Your task to perform on an android device: Look for the hammer drill with Eastman brand filters  in the Snapdeal app.
Image 0: 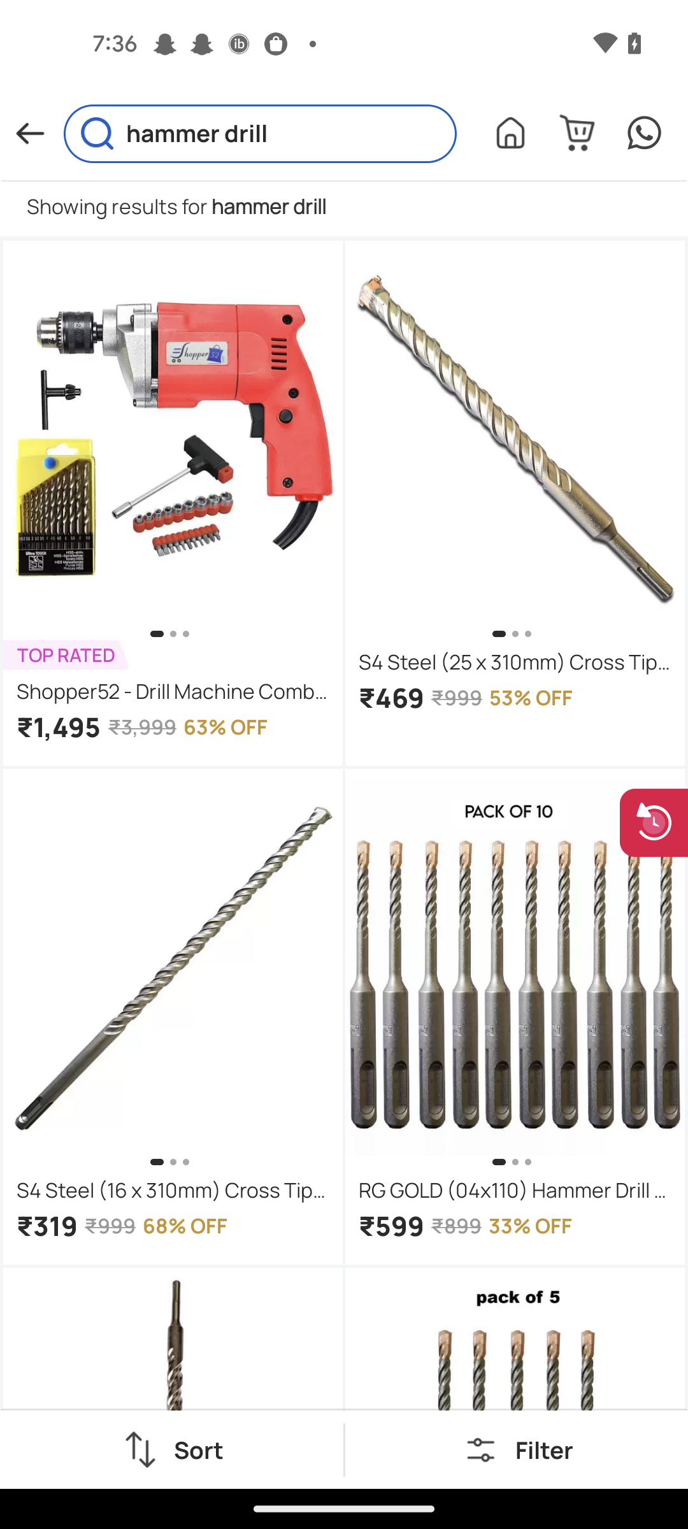
Click on the Filter icon
Step 0: click (480, 1449)
Image 1: 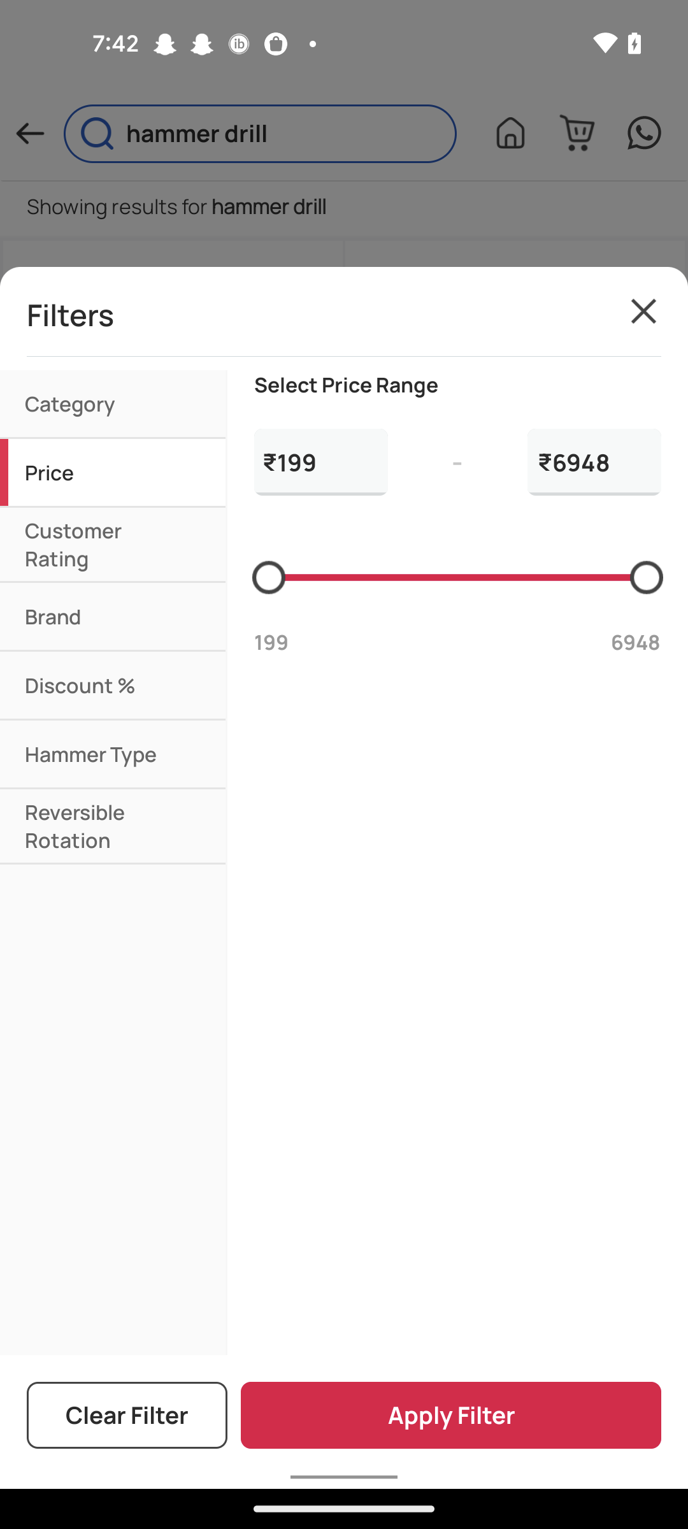
Click on the Brand option
Step 1: click (106, 616)
Image 2: 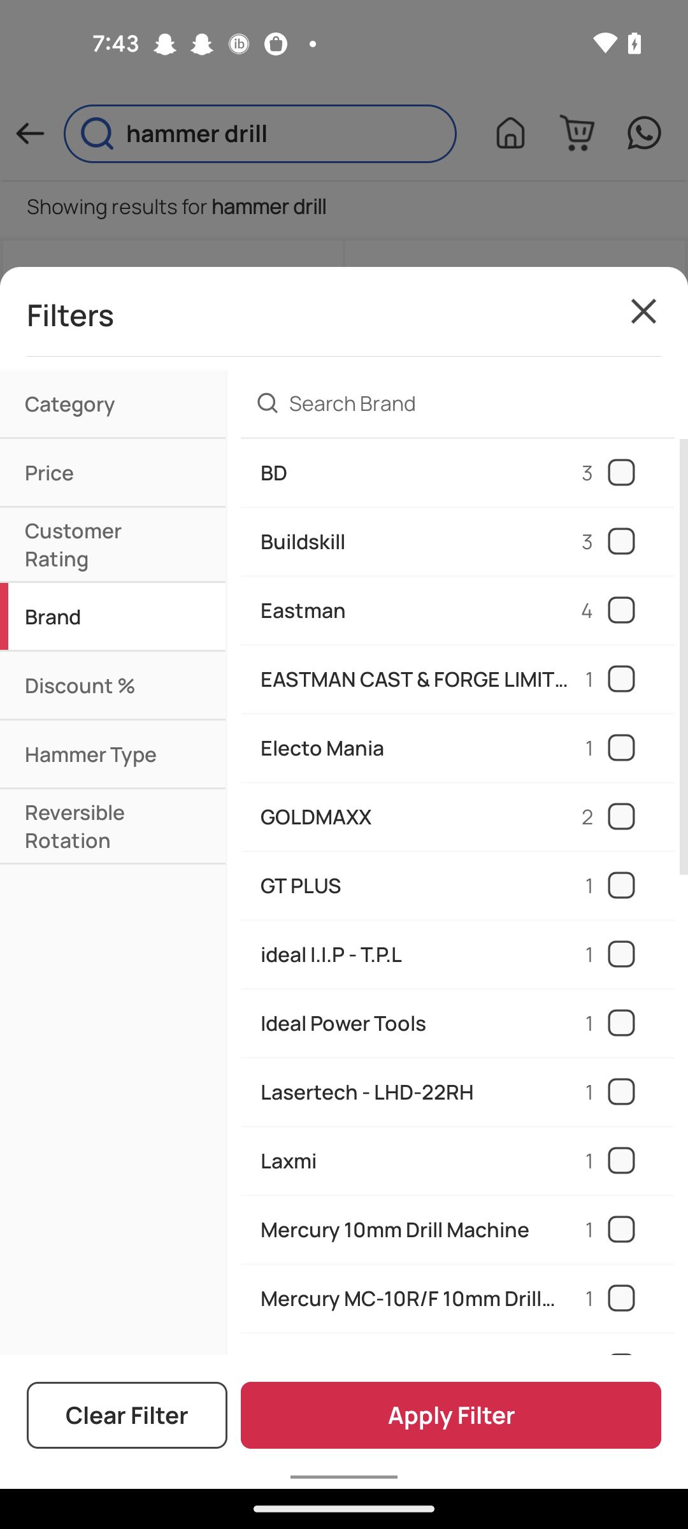
Click on the Eastman brand filters
Step 2: click (466, 610)
Image 3: 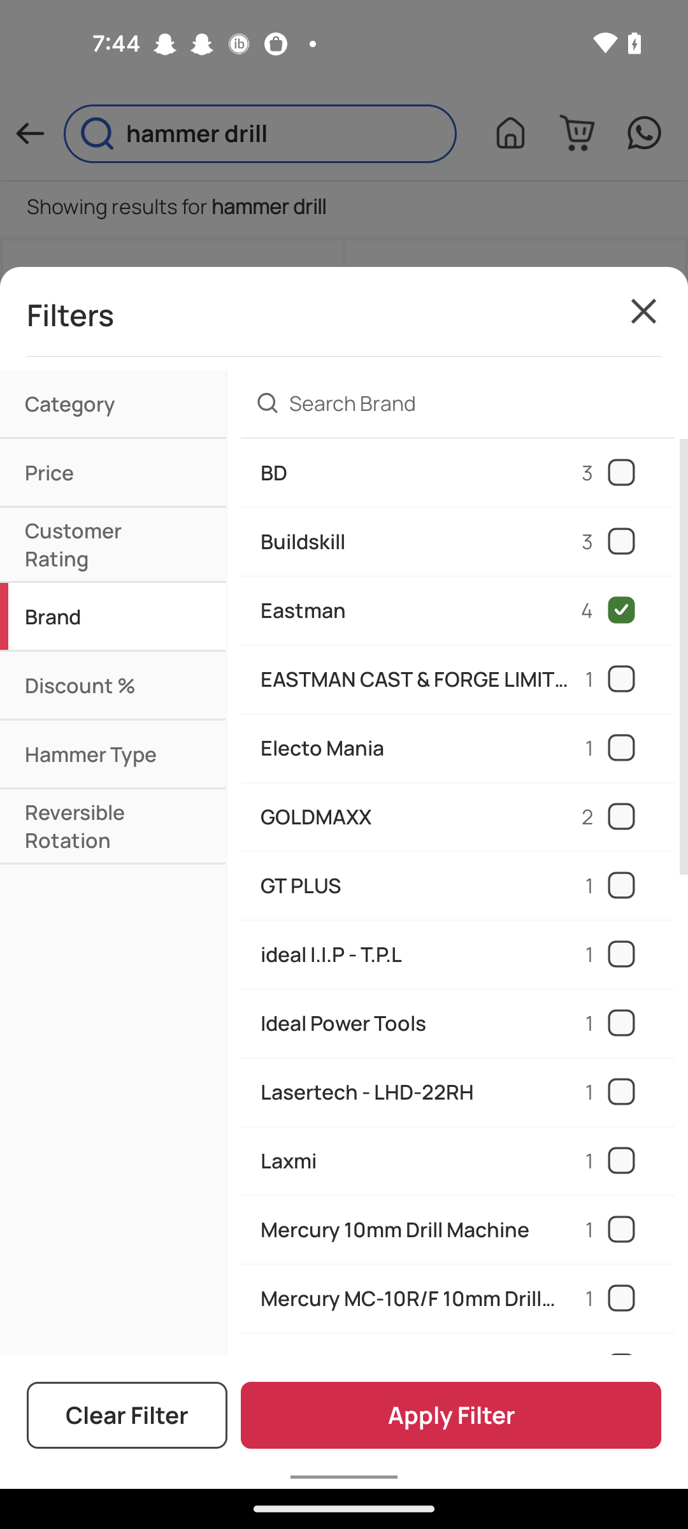
Click on the Apply filter 
Step 3: click (451, 1415)